Your task to perform on an android device: Track how much i learned Japanese from this app.
Image 0: 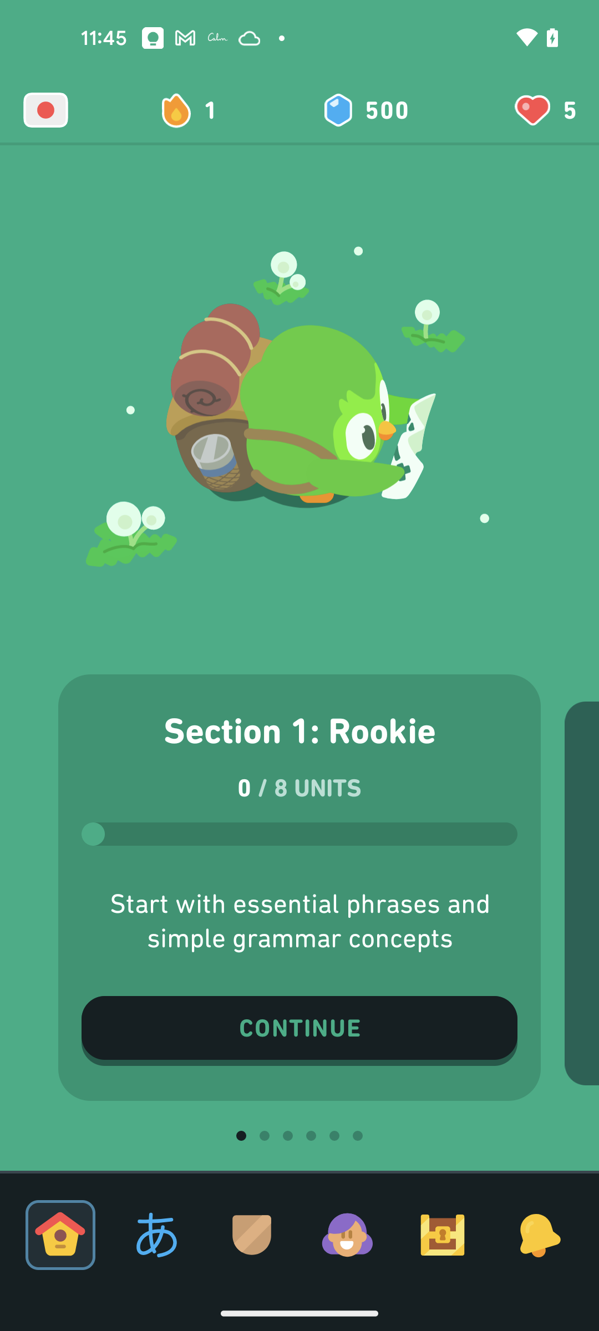
Click on the CONTINUE button
Step 0: click (299, 1031)